Your task to perform on an android device: Import all the contacts and save them to my email, id-amelia.miller2709@gmail.com, on the Contacts app.
Image 0: 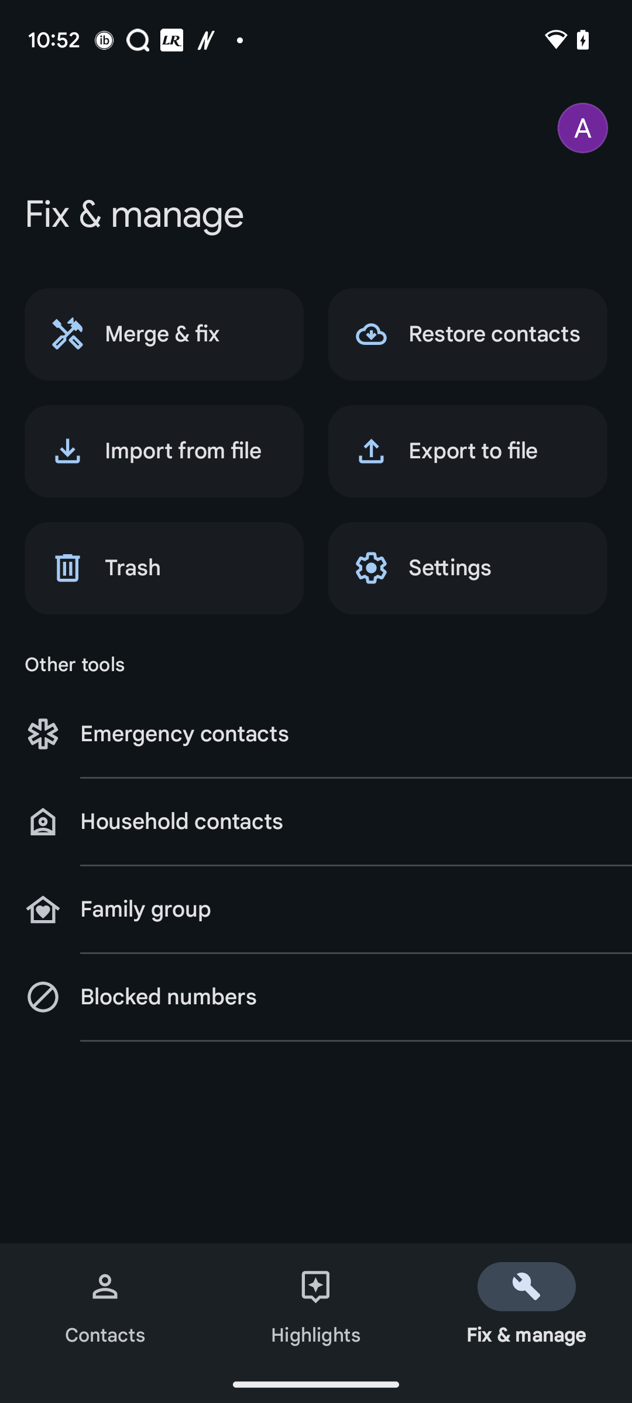
Click on the tab Import from file.
Step 0: click (164, 451)
Image 2: 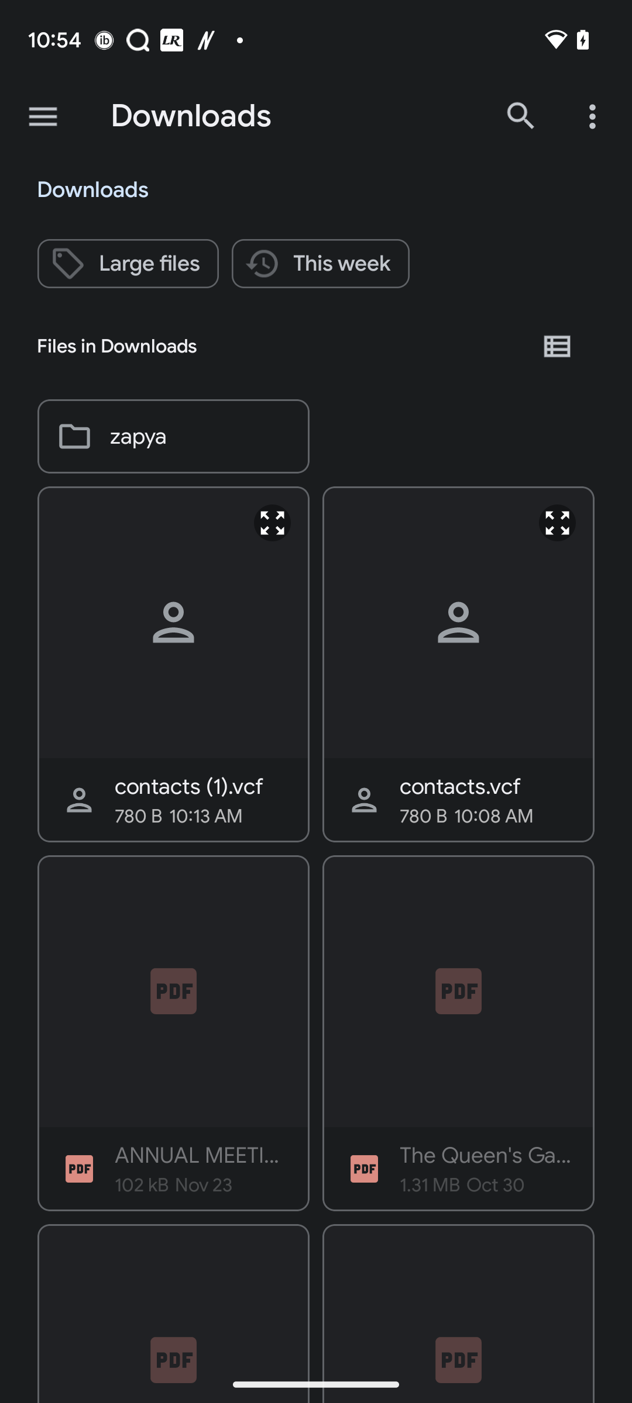
Select the first file.
Step 2: click (102, 642)
Image 3: 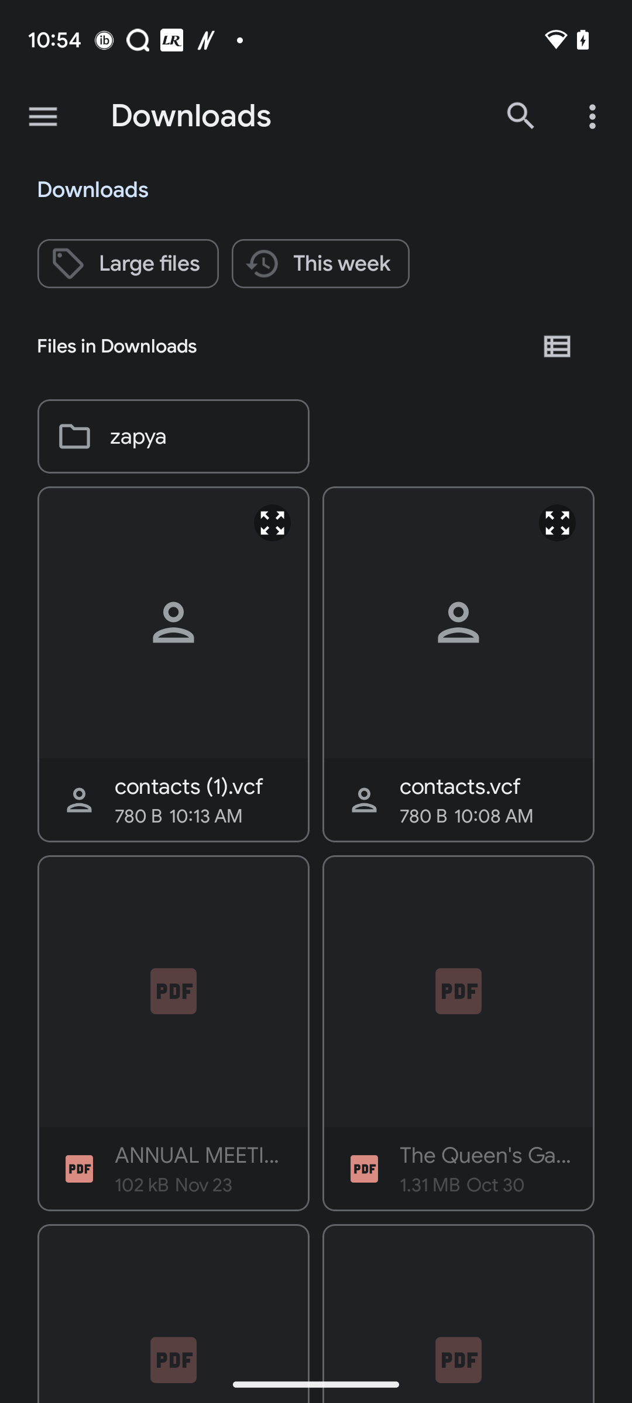
Select the first file.
Step 3: wait